Your task to perform on an android device: "Open the Sportspar app, I would like to search for a football goal so that I may play casual football with my kids. "
Image 0: 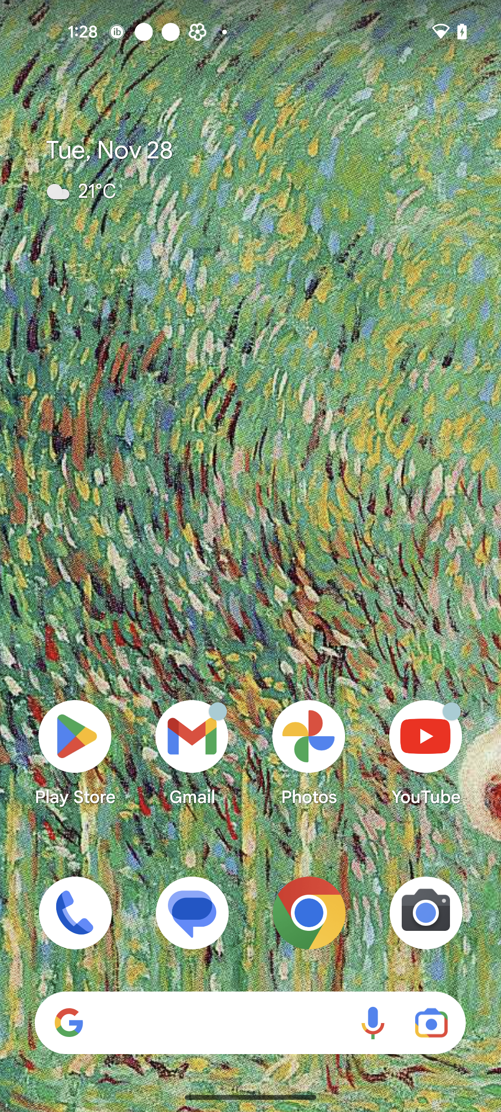
Open the Sportspar app
Step 0: open app "Sportspar"
Image 1: 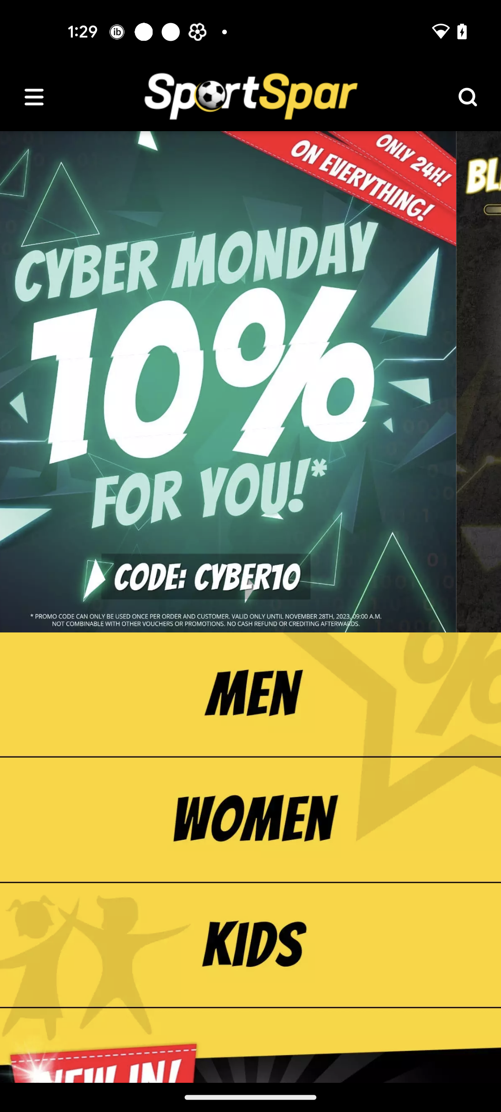
Click on the Men option
Step 1: click (251, 573)